Your task to perform on an android device:  Open the Blinkit app ,go to the shopping cart and view the total cost of added items.
Image 1: 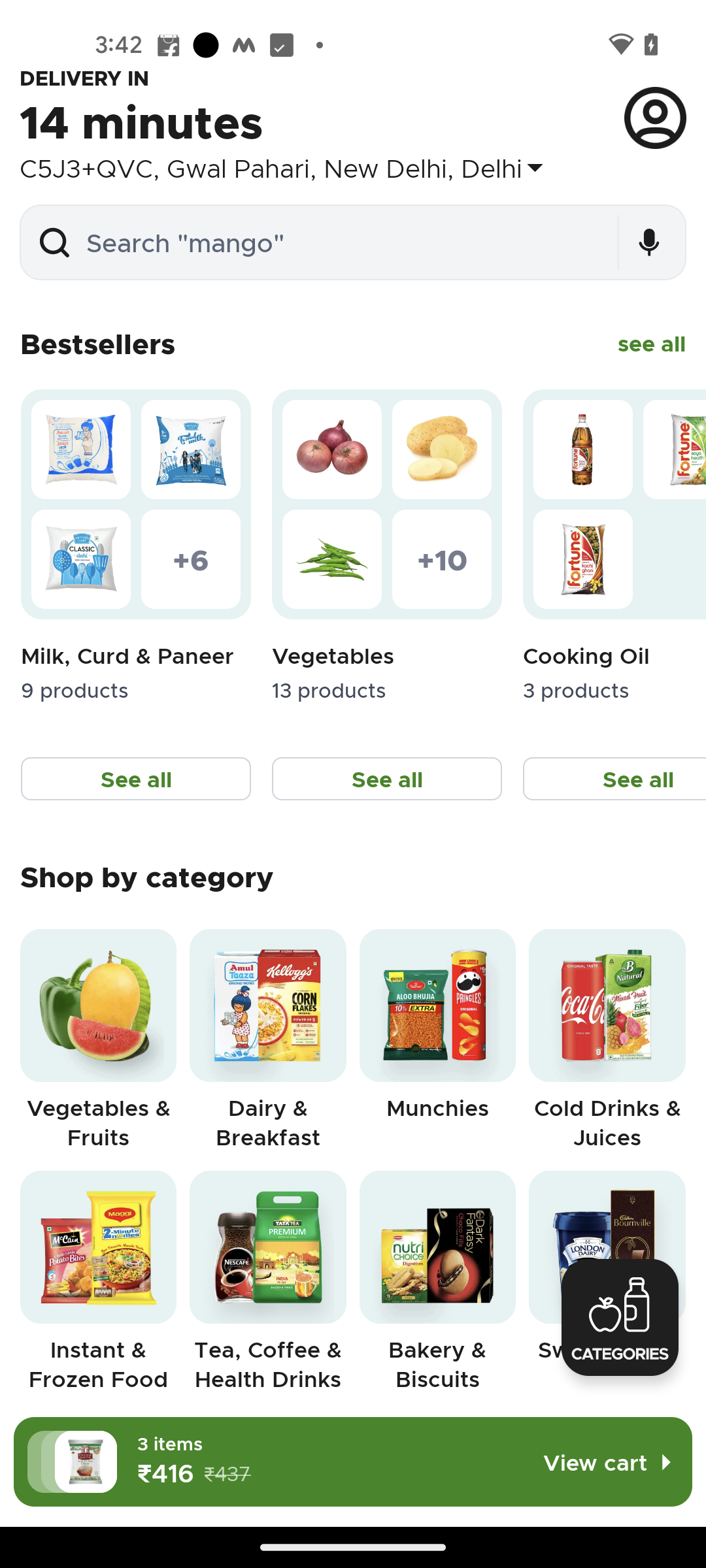
Click on the view cart to view the added items .
Step 1: click (605, 1477)
Image 2: 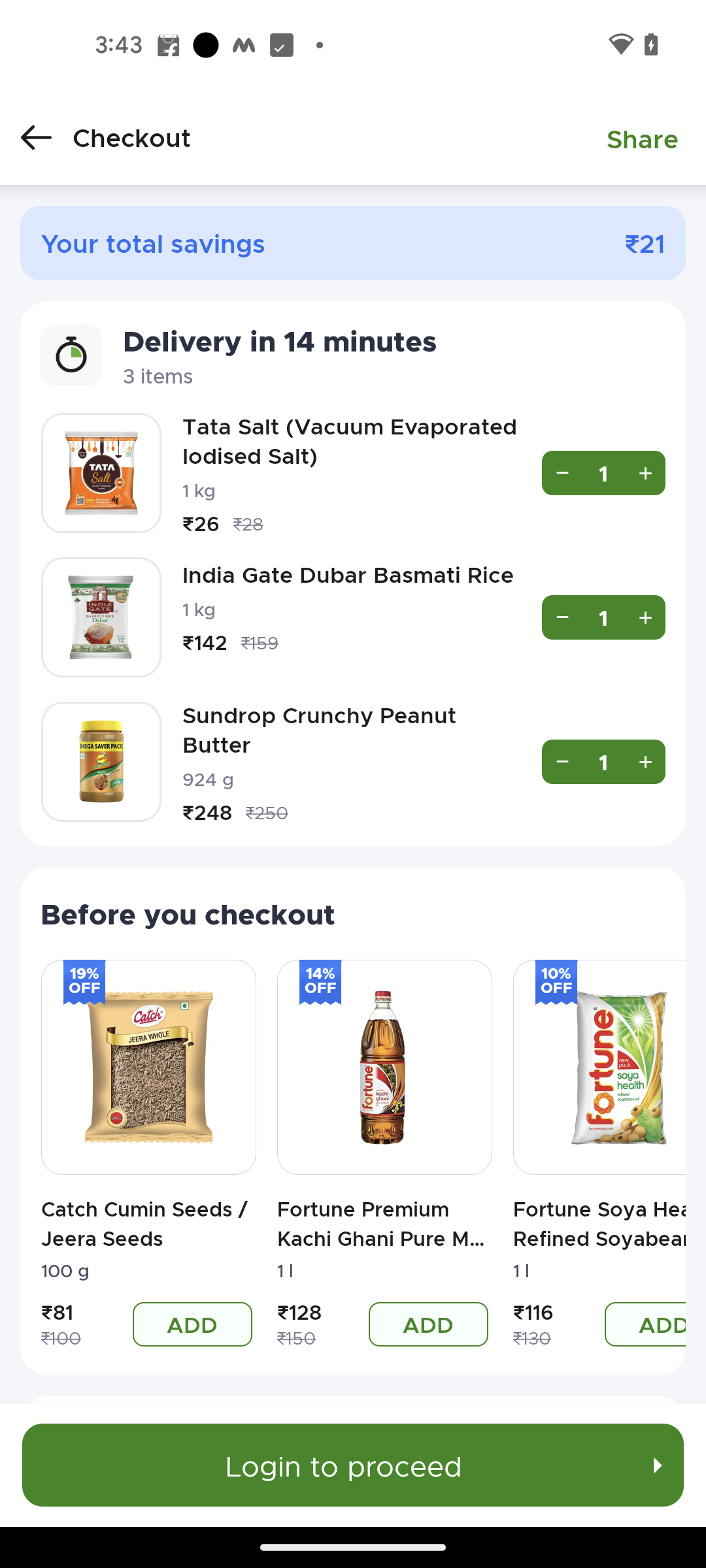
Swipe down to view the total cost of the products.
Step 2: scroll down